Your task to perform on an android device: Postpone the alarm 6:00 PM by 30 minutes in the Simple Alarm app
Image 0: 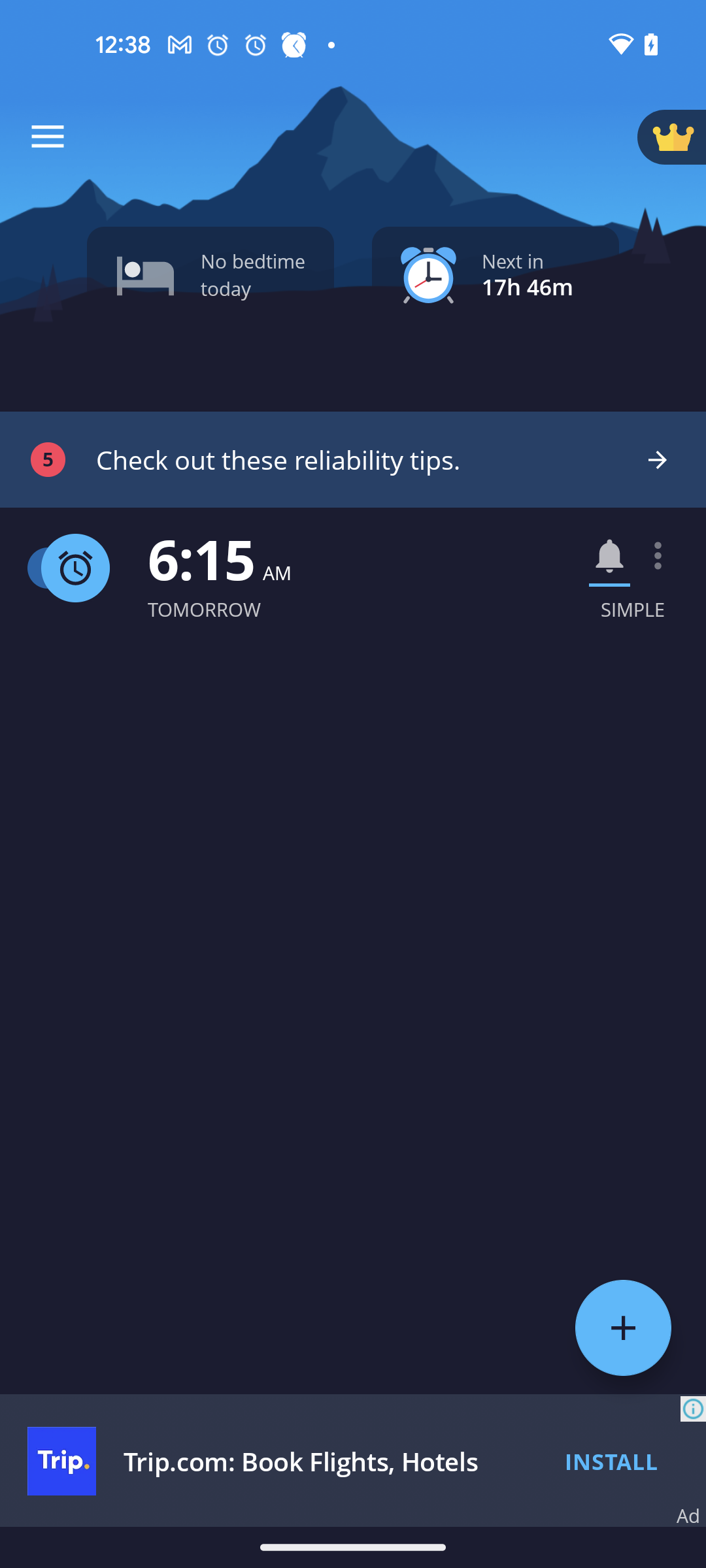
Open the Simple Alarm app
Step 0: open app "Simple Alarm"
Image 1: 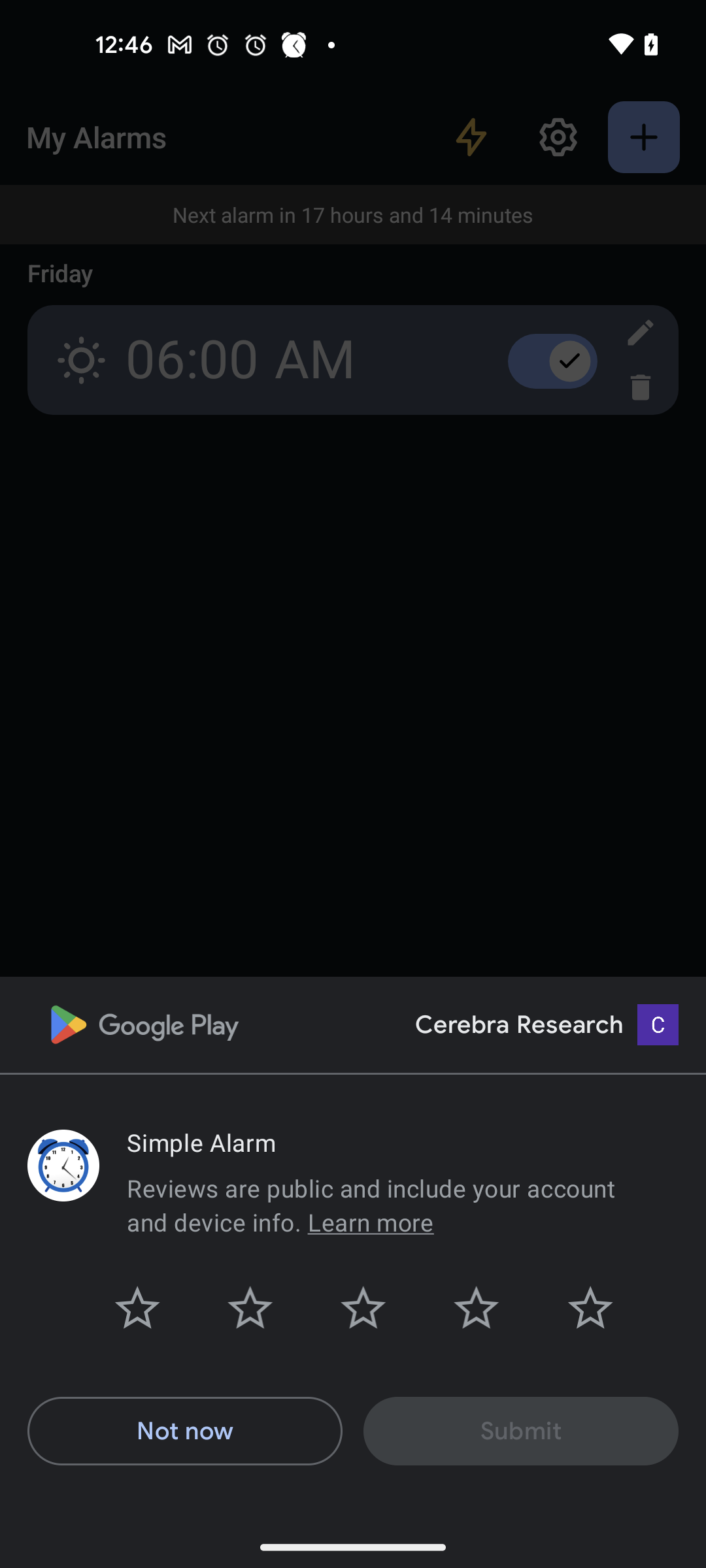
Close the Drawer by clicking on Not now
Step 1: click (184, 1431)
Image 2: 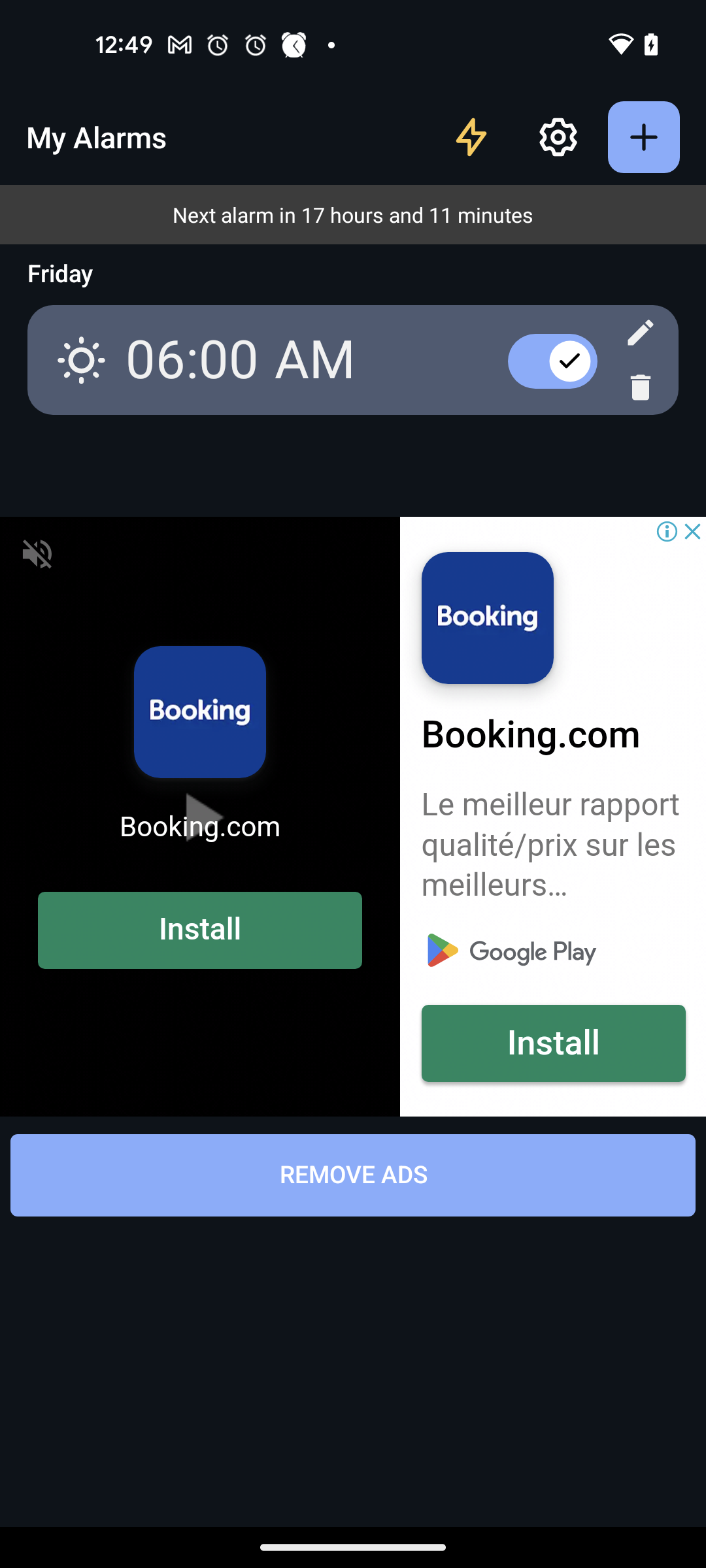
Open the alarm 6:00 AM
Step 2: click (192, 360)
Image 3: 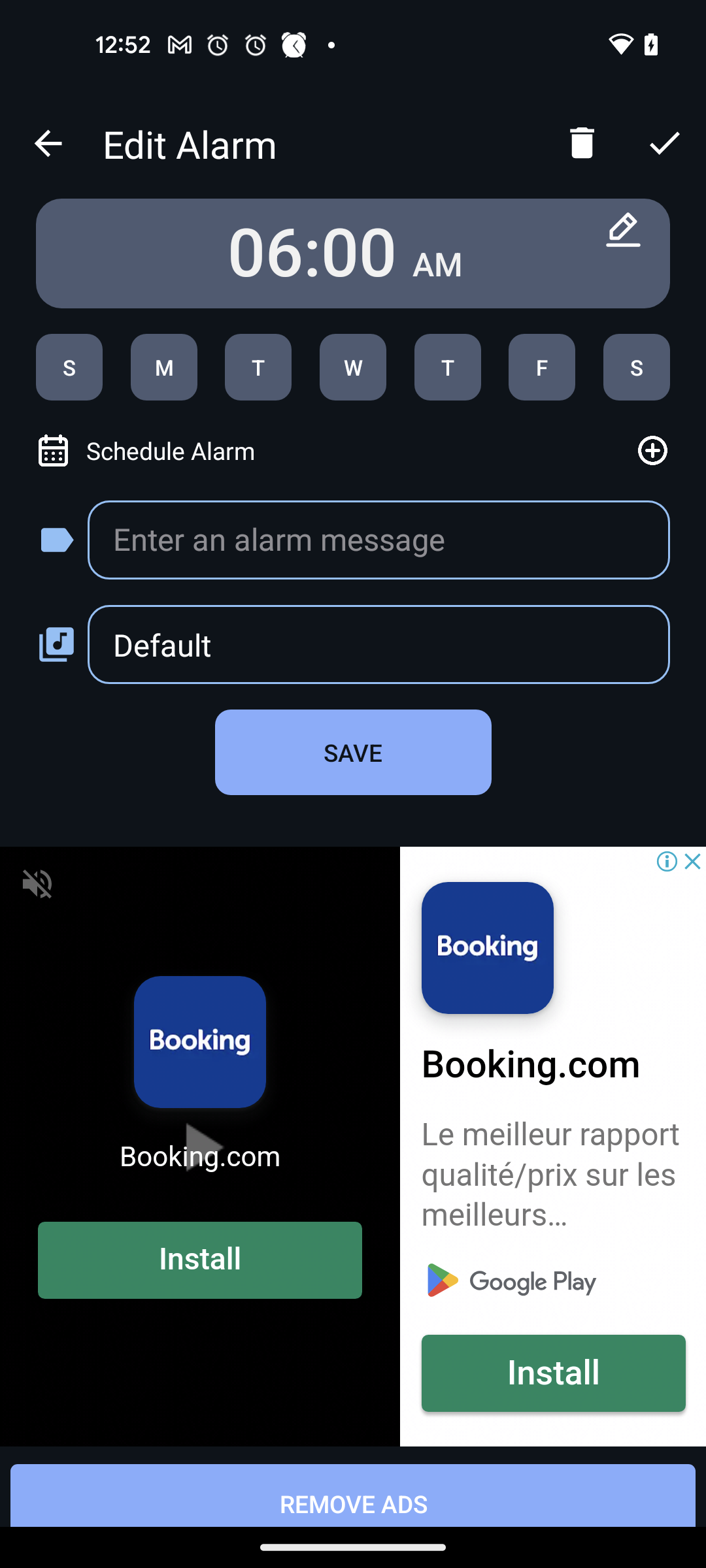
Click on the Edit icon of the alarm
Step 3: click (623, 229)
Image 4: 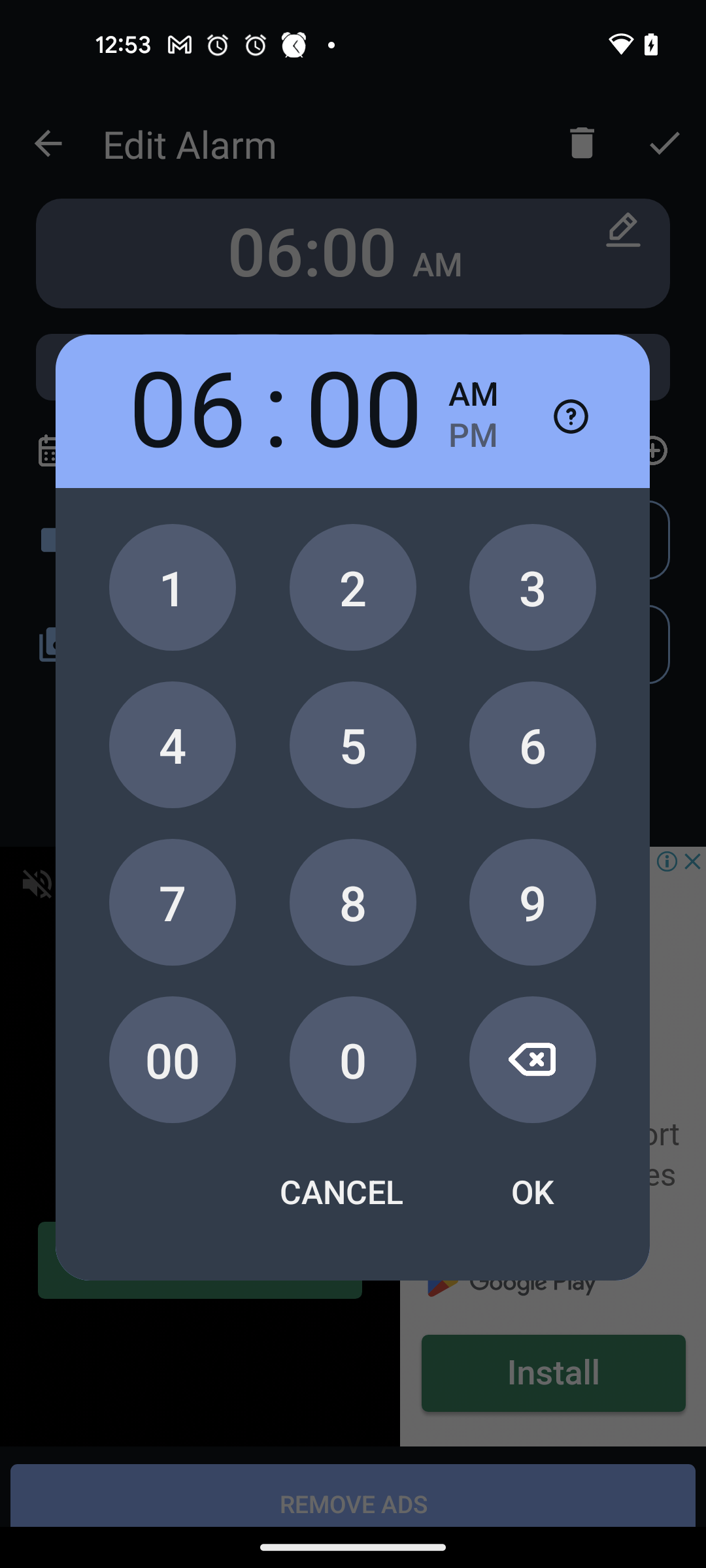
Set the hours to 06
Step 4: click (341, 1078)
Image 6: 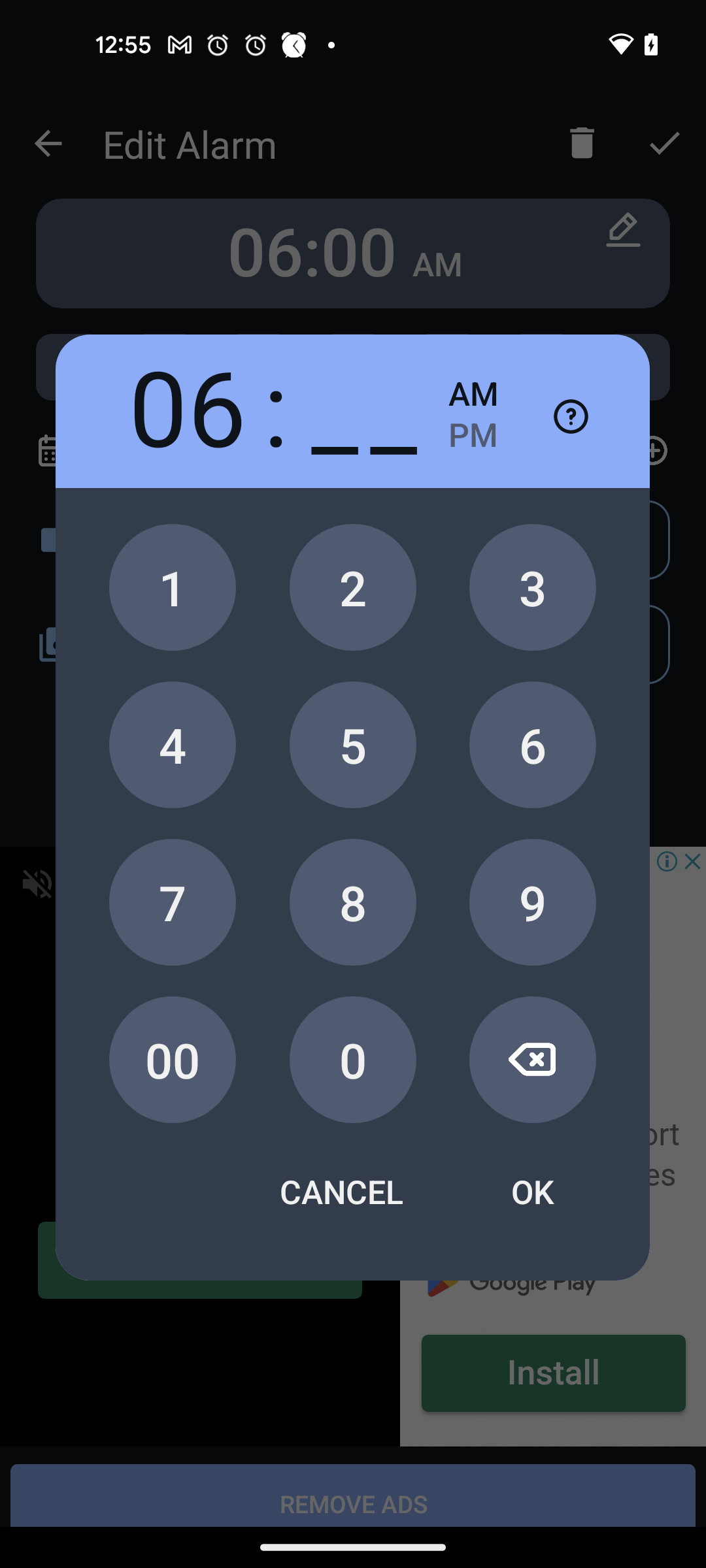
Set the minutes to 30
Step 6: click (525, 591)
Image 8: 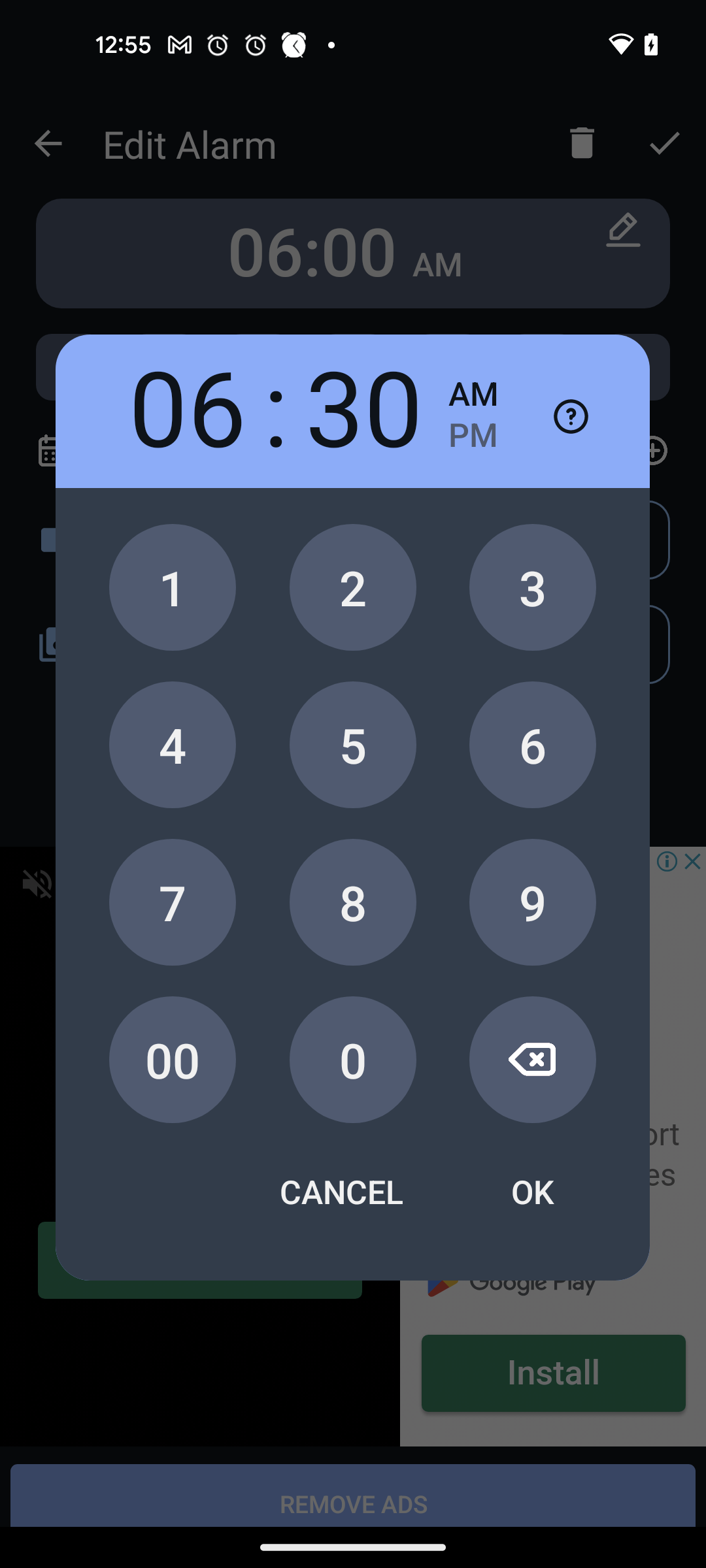
Click on the OK button
Step 8: click (533, 1191)
Image 9: 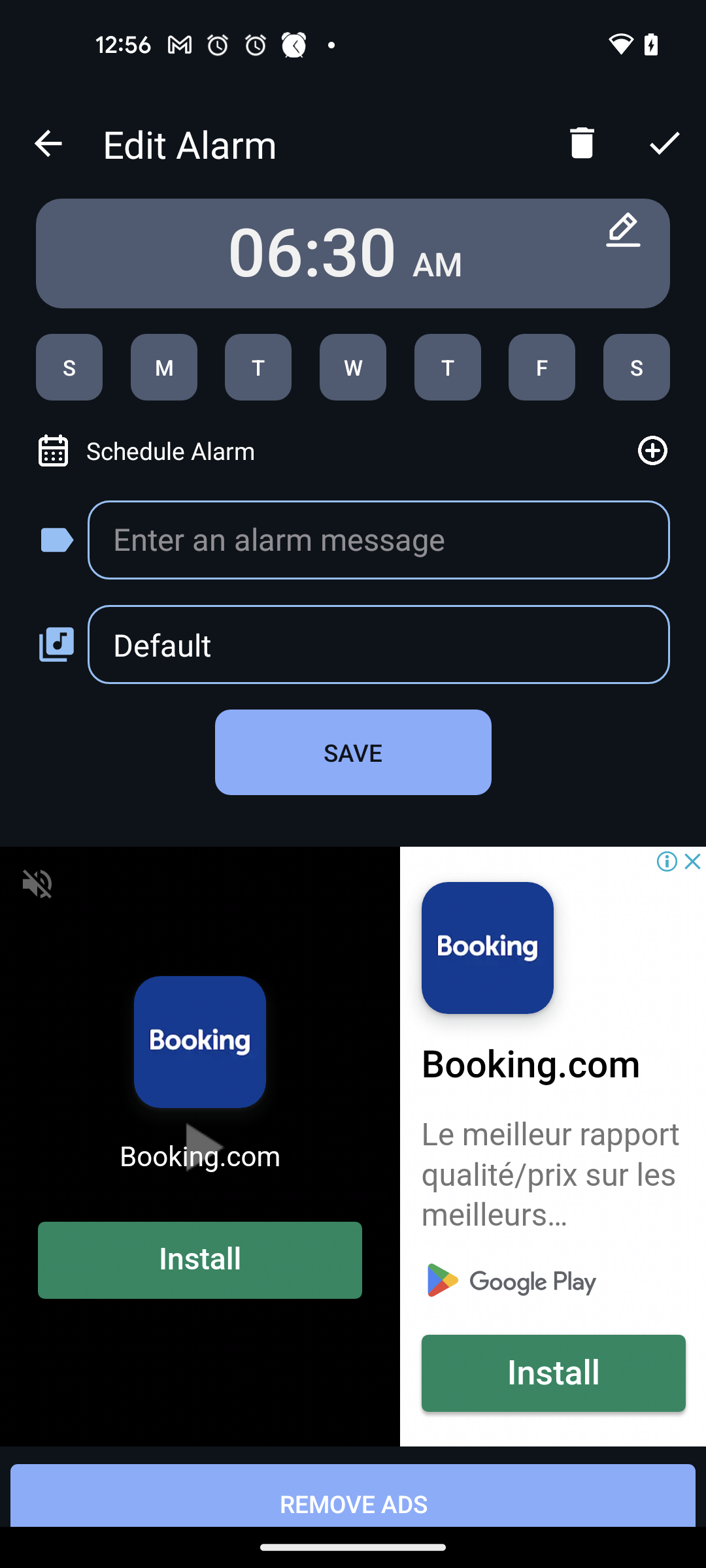
Save the Alarm
Step 9: click (664, 142)